Your task to perform on an android device: The chicken fricassee recipe was quite useful, and I want to subscribe to the Chef Jean-Pierre Channel to explore more recipes on the YouTube app.
Image 0: 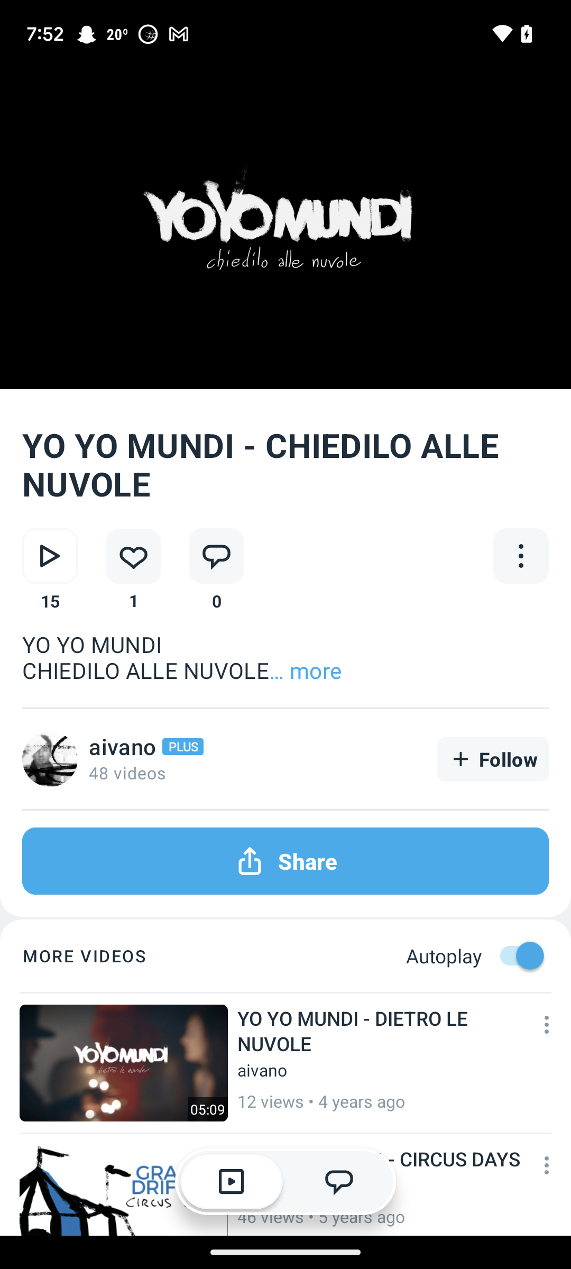
Open the Youtube app
Step 0: open app "YouTube"
Image 1: 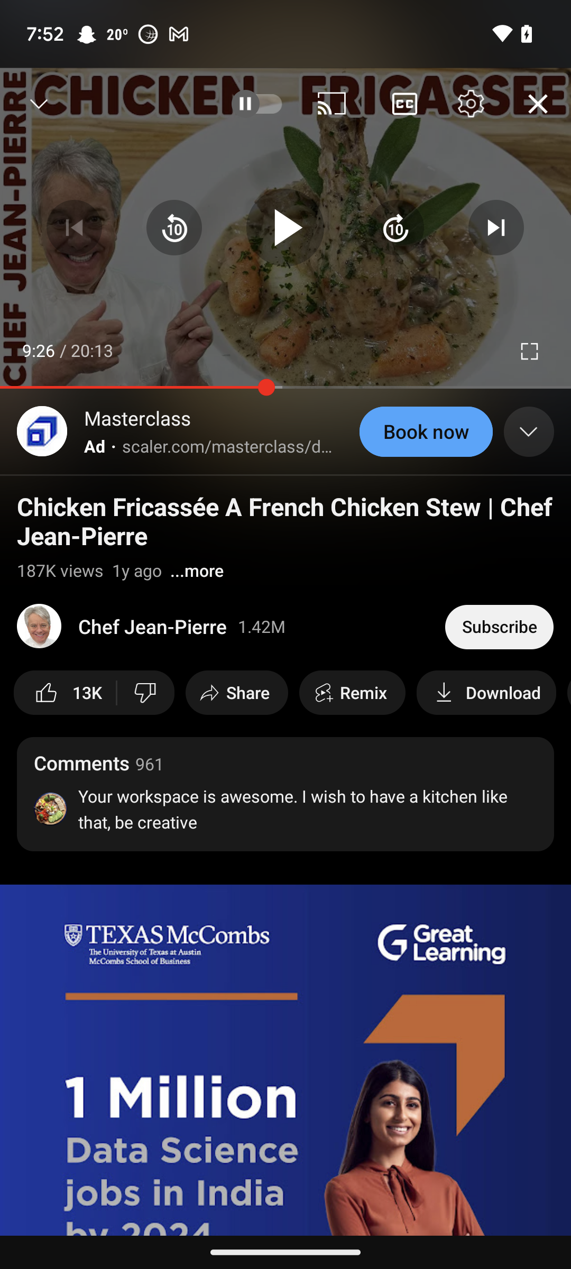
Click on the subscribe button of the Chef Jean-Pierre Channel
Step 1: click (516, 627)